Your task to perform on an android device: I'm in Rome and want to go to Roviano, so I used the moovit app to search for bus schedules from Roma Termini to Roviano.
Image 0: 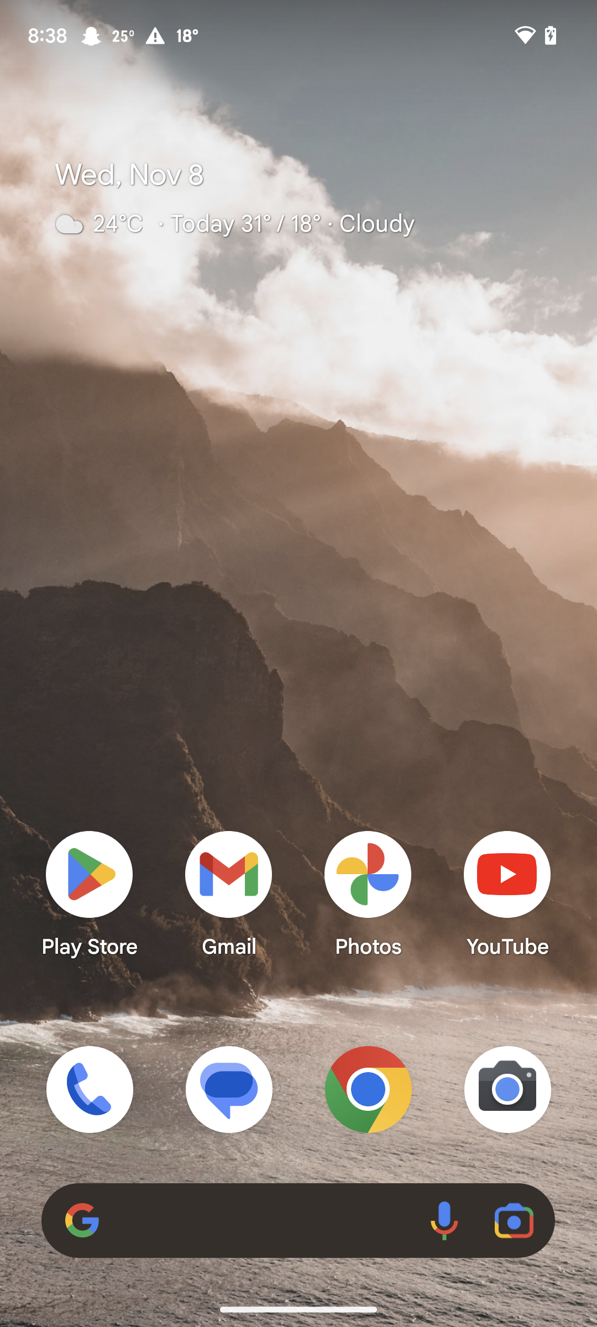
Open the moovit app
Step 0: open app "Moovit"
Image 1: 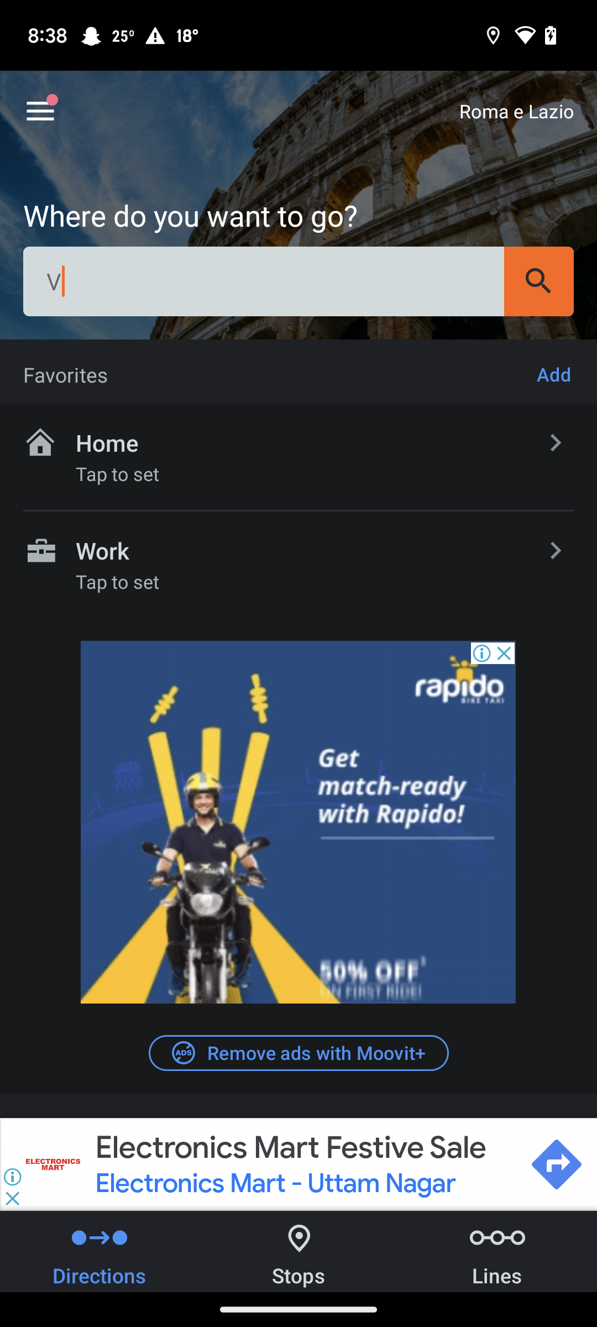
Click on the search bar 
Step 1: click (298, 281)
Image 2: 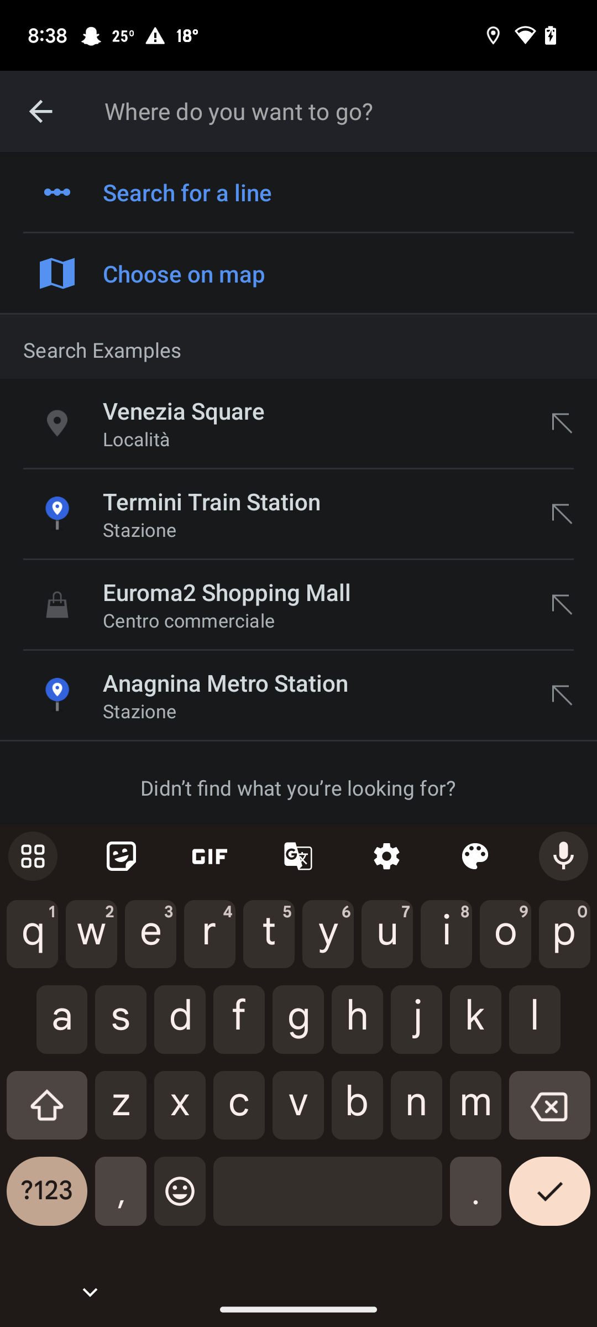
Search for destination place Roviano
Step 2: type "Roviano"
Image 3: 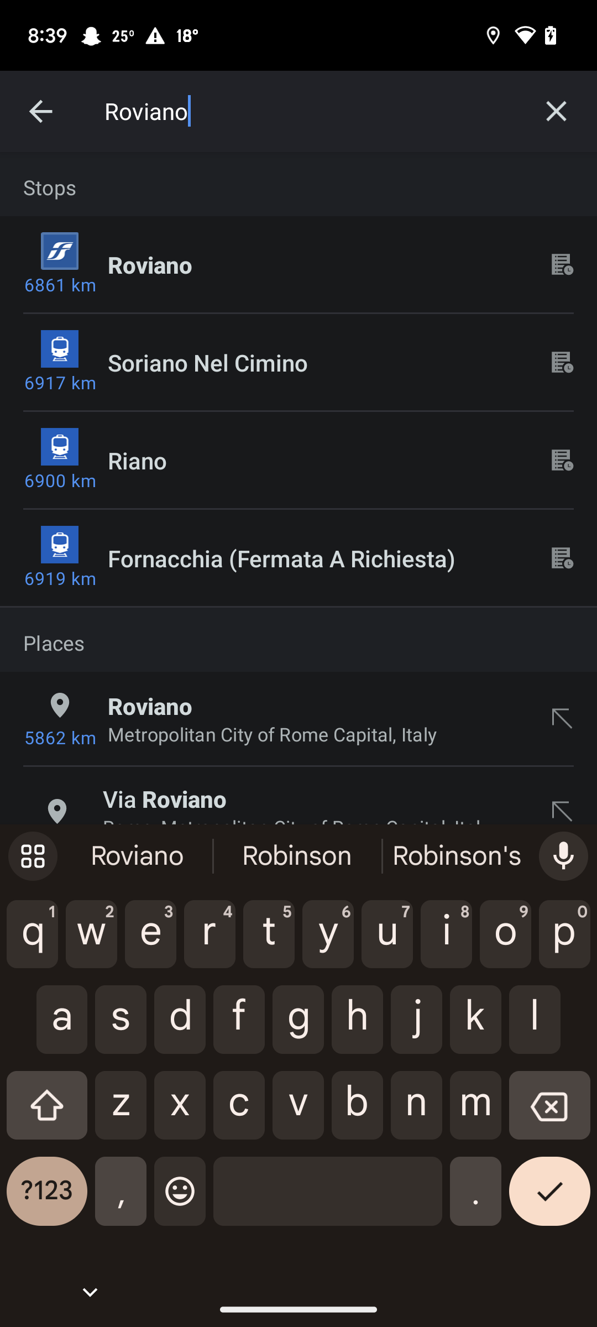
Click on the first suggested stops
Step 3: click (317, 264)
Image 4: 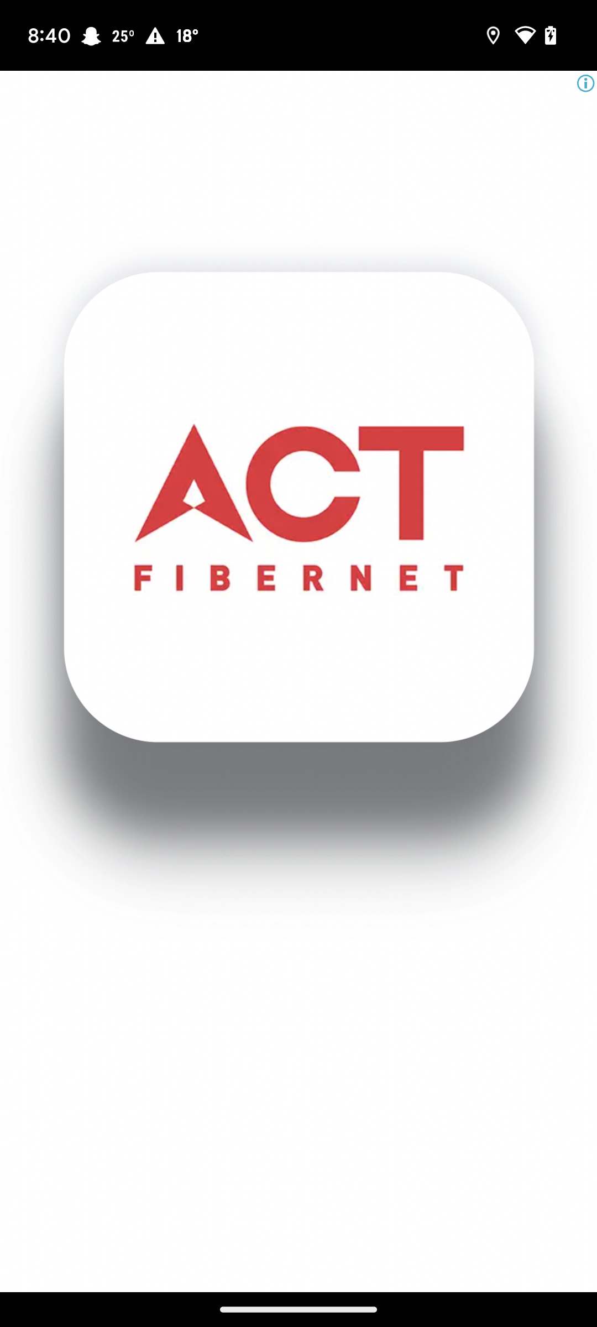
Click on the first suggested stops
Step 4: wait
Image 5: 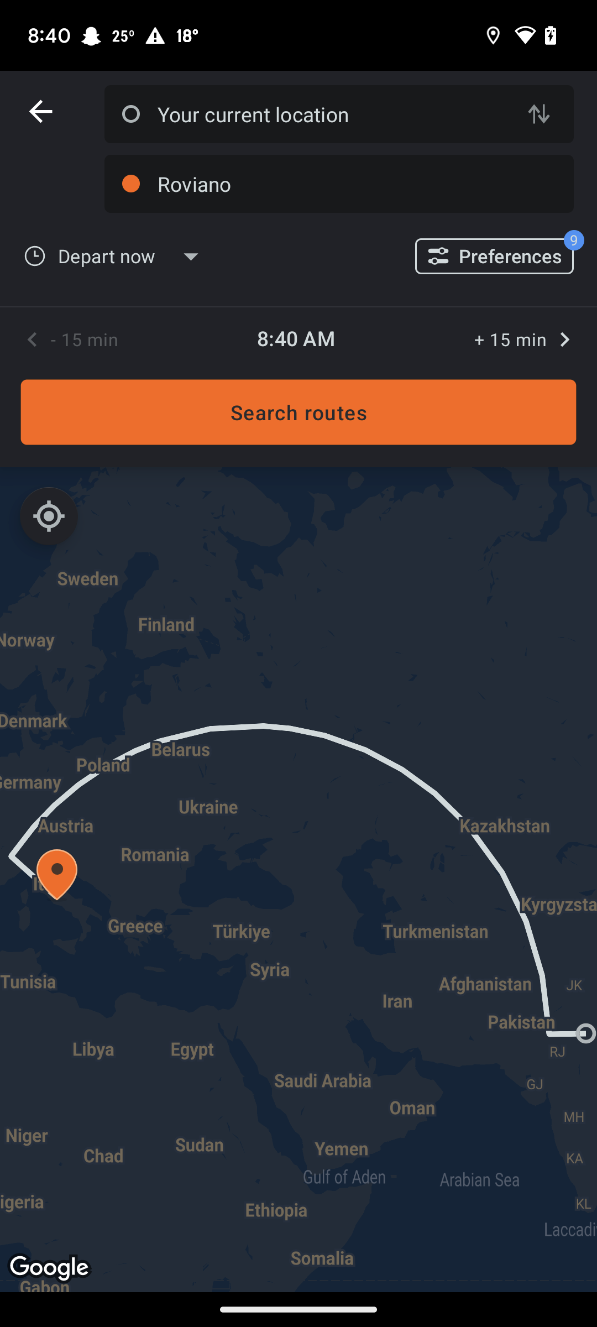
Click on the current location text box
Step 5: click (331, 114)
Image 6: 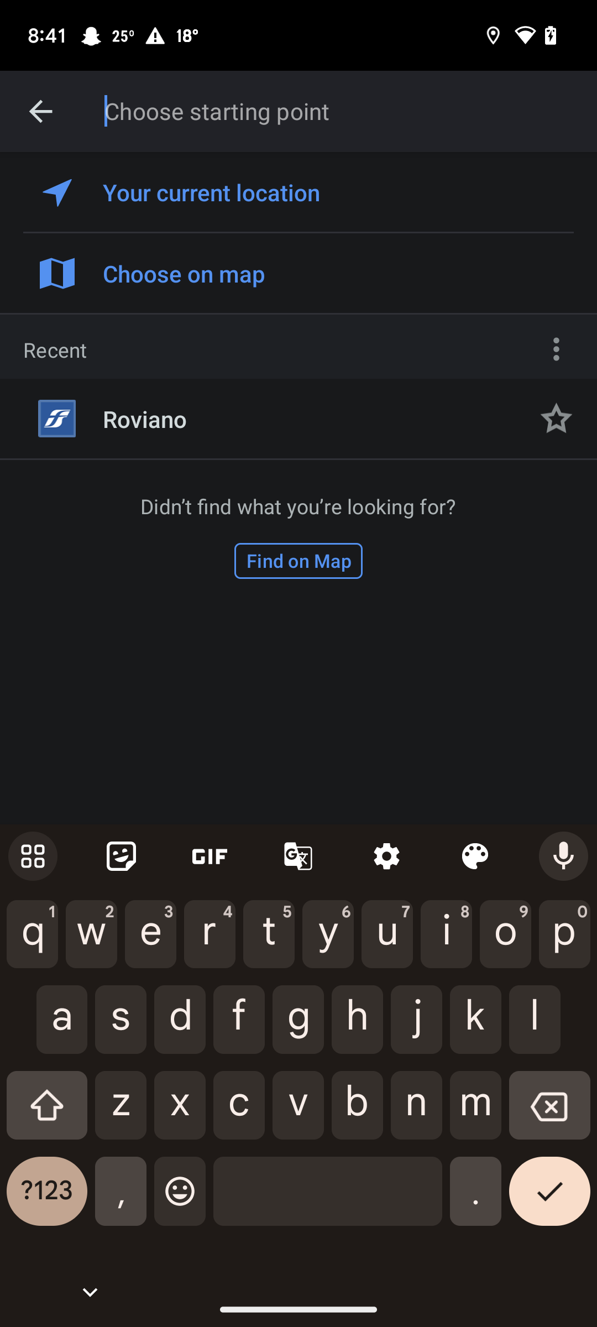
Enter the starting point as Roma Termini
Step 6: type "Roma Termini"
Image 7: 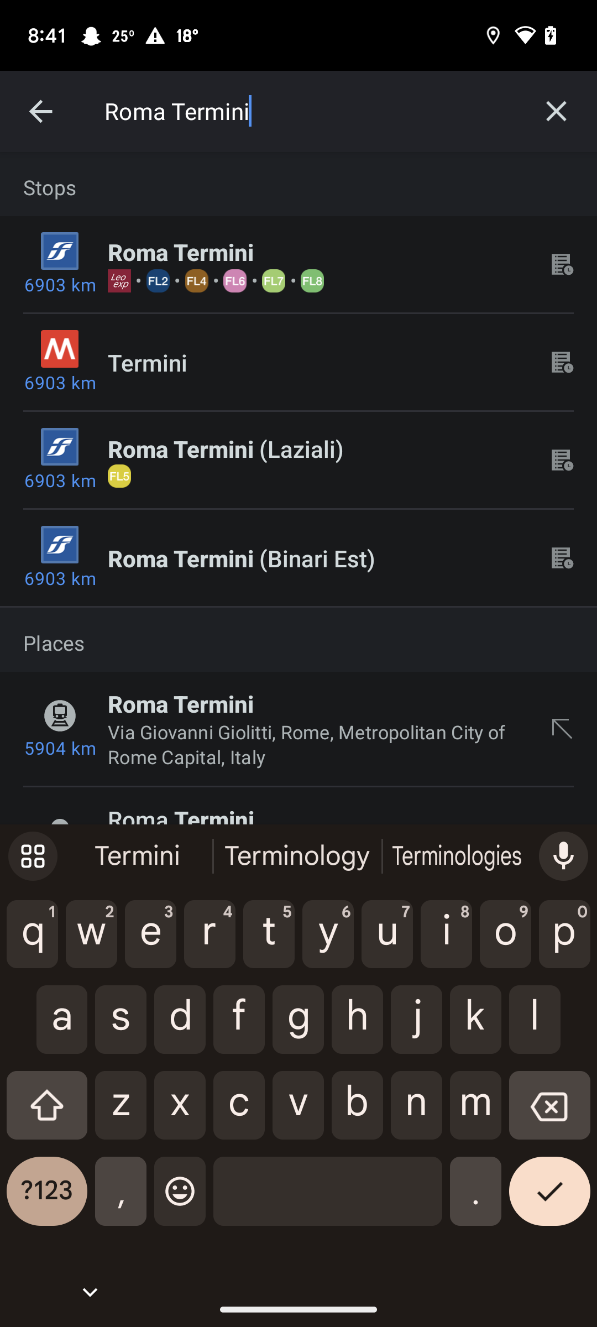
Click on the first suggested stops
Step 7: click (317, 252)
Image 8: 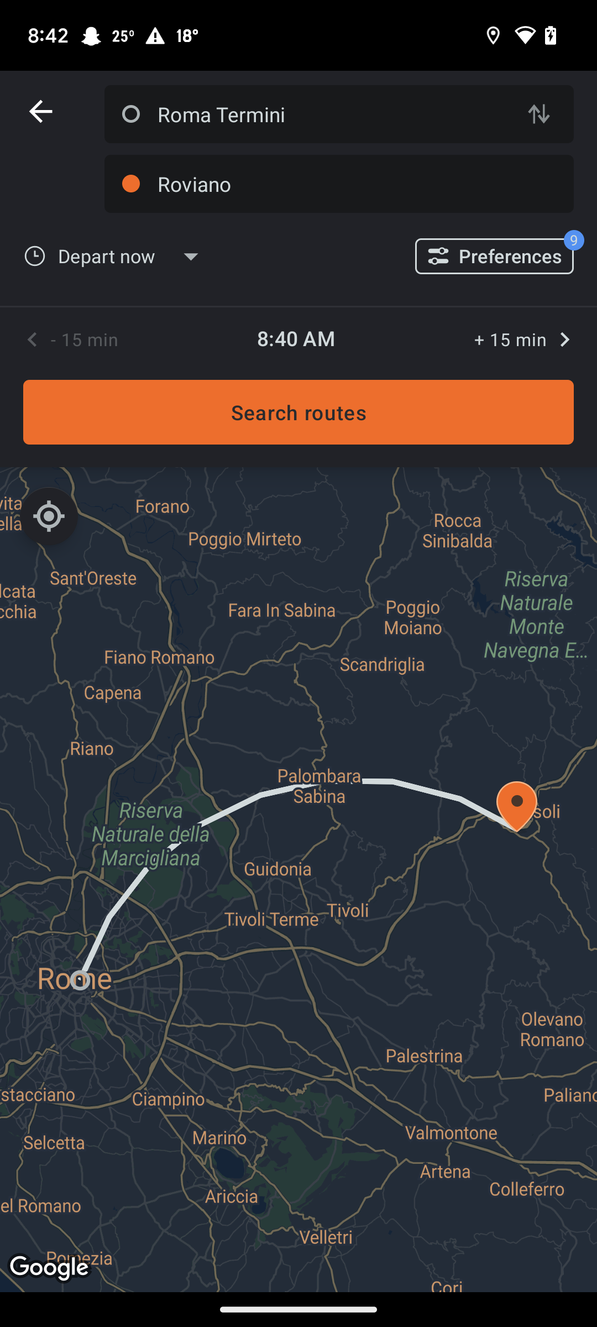
Click on the search routes button
Step 8: click (298, 412)